Your task to perform on an android device: Go to the zara app and open the leather monks shoes then view its information and details
Image 0: 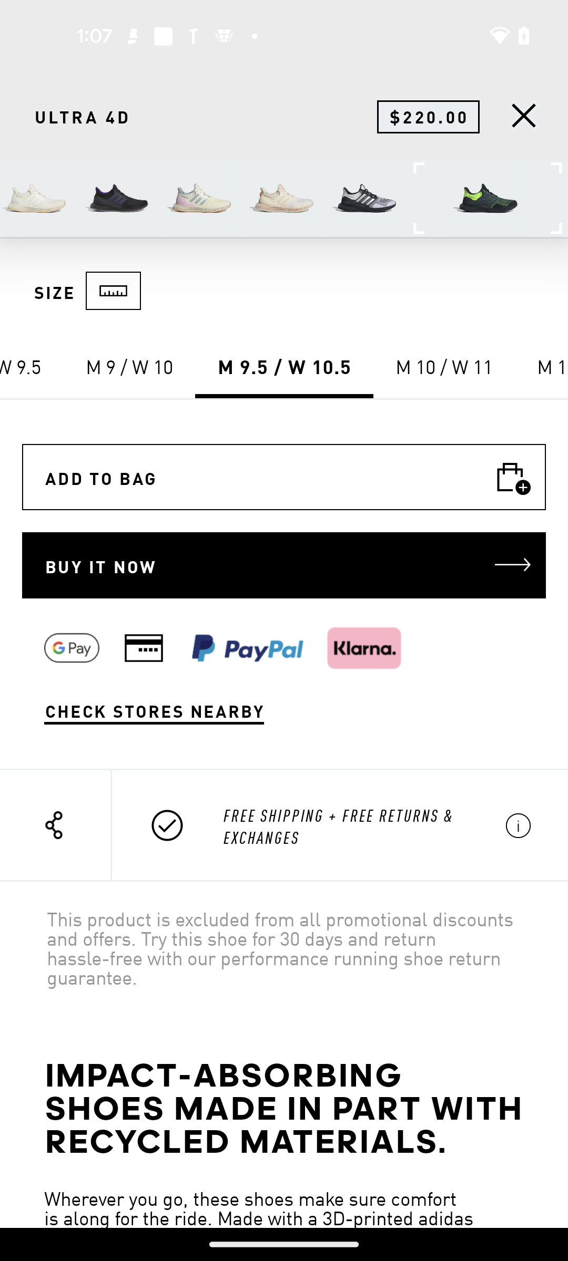
open zara app
Step 0: open app "ZARA"
Image 2: 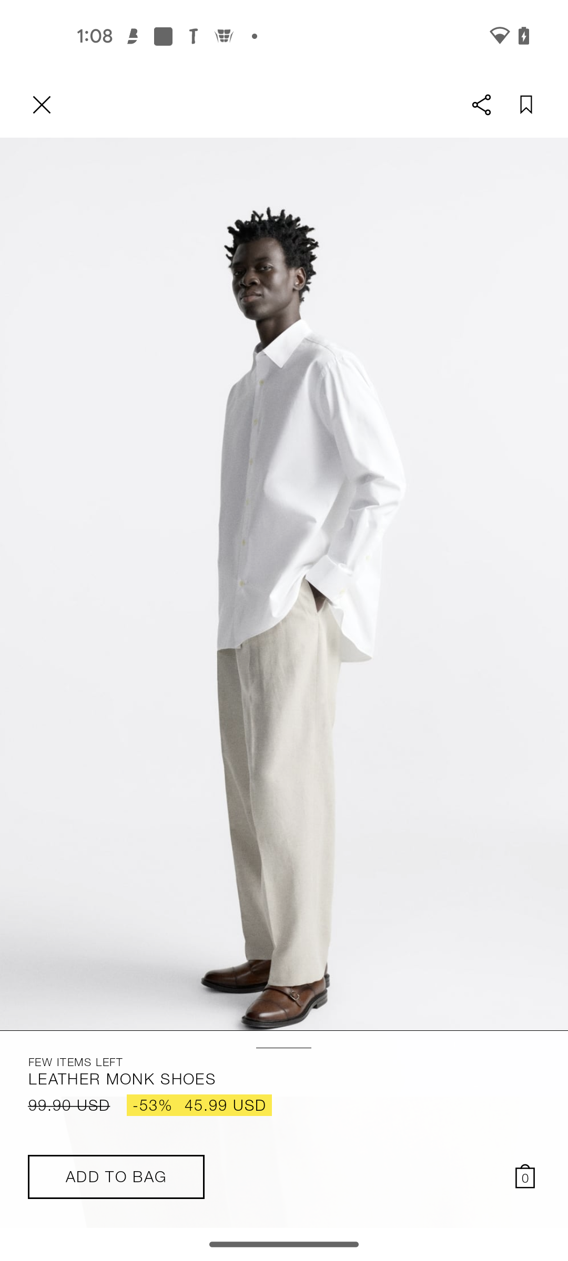
swipe up to view the information and details 
Step 2: scroll down